Your task to perform on an android device: I want to plan my itinerary in the Skyscanner app, so for my Berlin trip, save the TWO Hotel Berlin by Axel - Adults Only for my stay and also save a Eurowings flight from Stuttgart to Berlin city at 3:55 PM - 5:10 PM to make a well planned trip
Image 0: 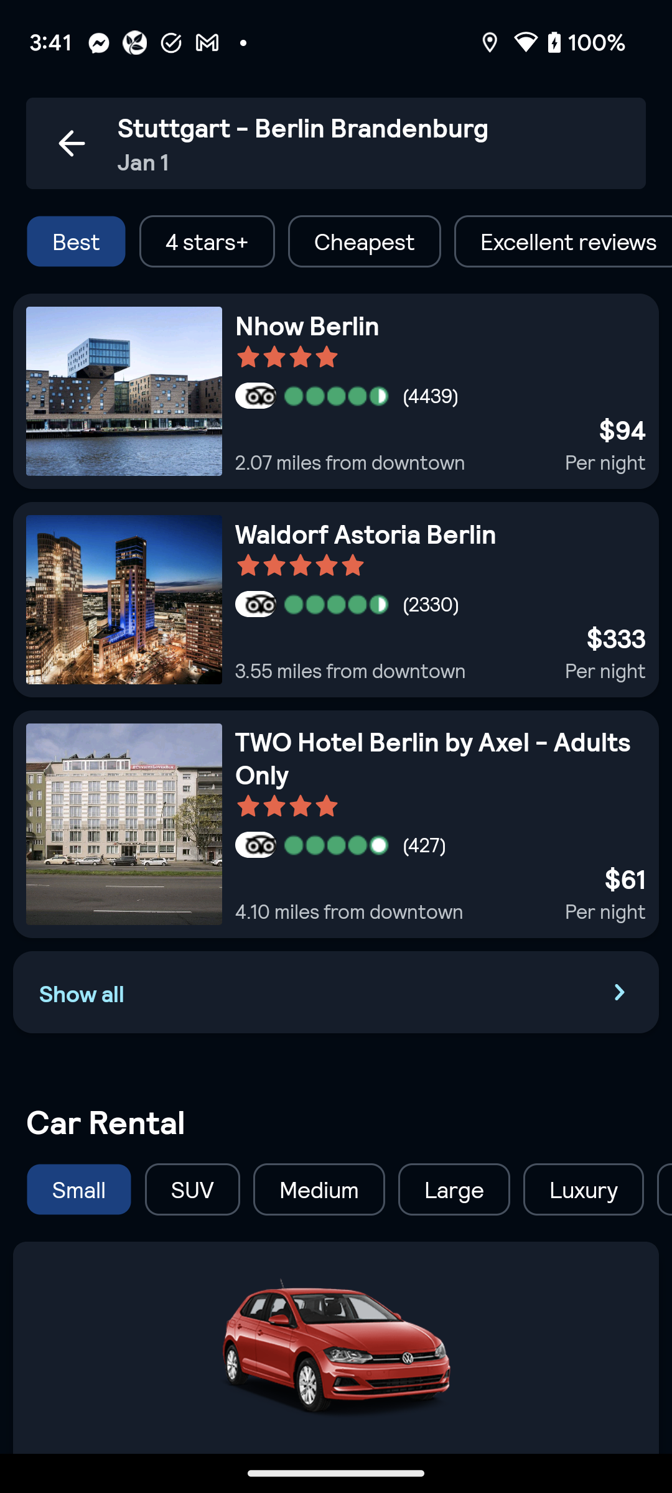
Click on the TWO Hotel Berlin by Axel - Adults Only to view the save option of this hotel.
Step 0: click (441, 758)
Image 1: 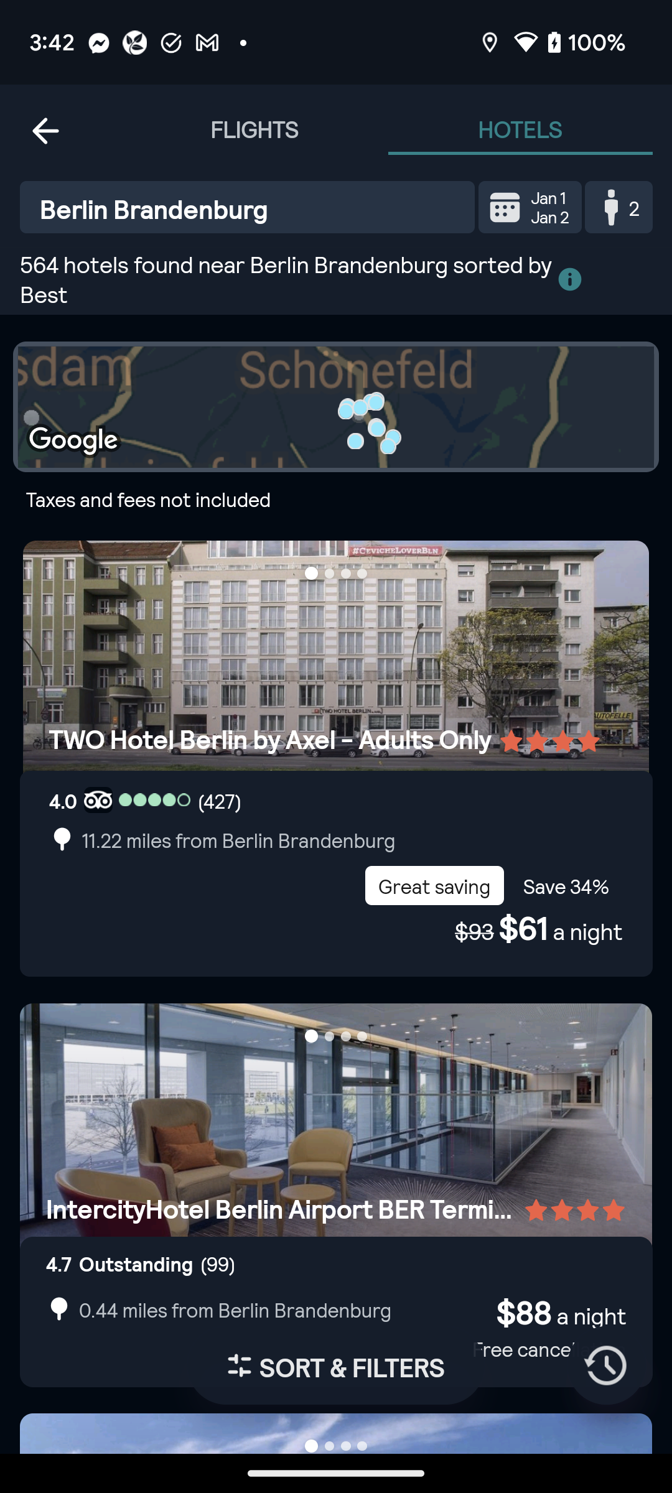
Click on the TWO Hotel Berlin by Axel - Adults Only to view the save option of this hotel.
Step 1: click (336, 757)
Image 2: 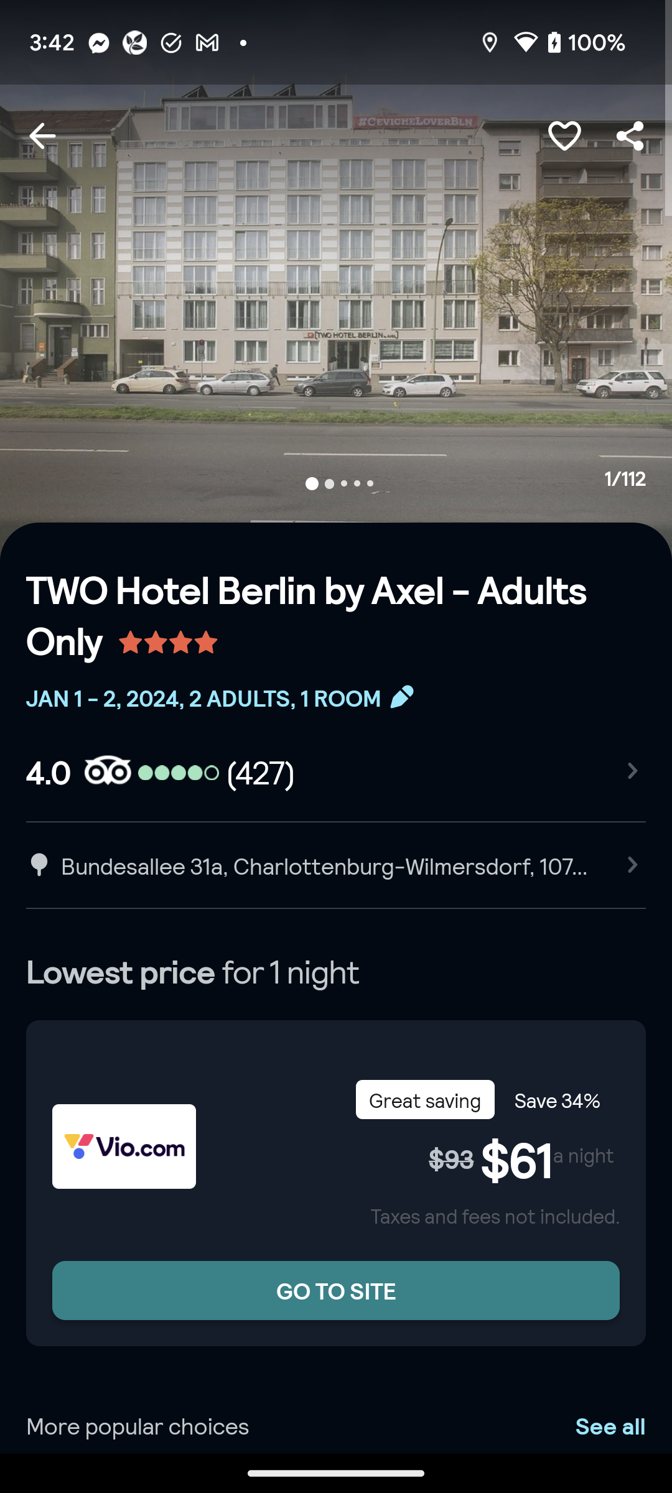
Click on the heart icon at the top right corner of the screen to save this hotel for my Berlin trip.
Step 2: click (564, 136)
Image 4: 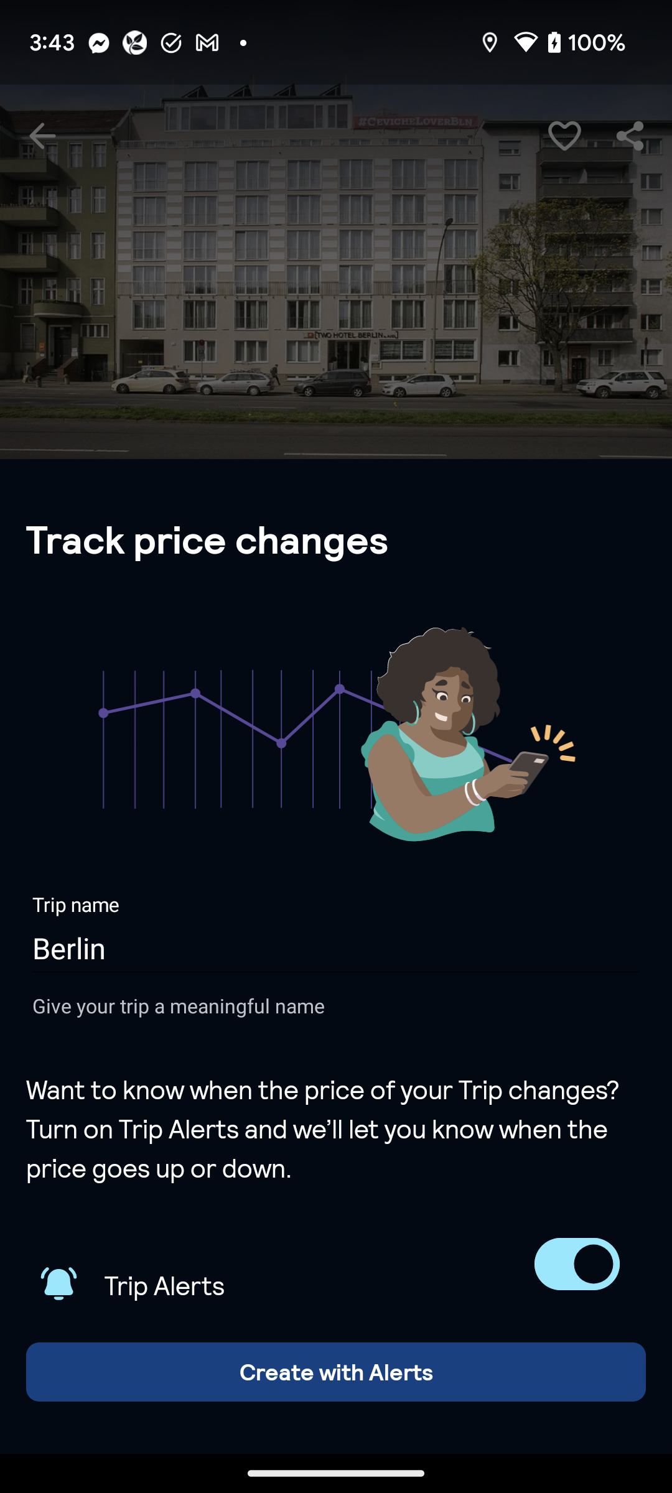
Click on the Create with Alerts button to create a trip.
Step 4: click (336, 1372)
Image 5: 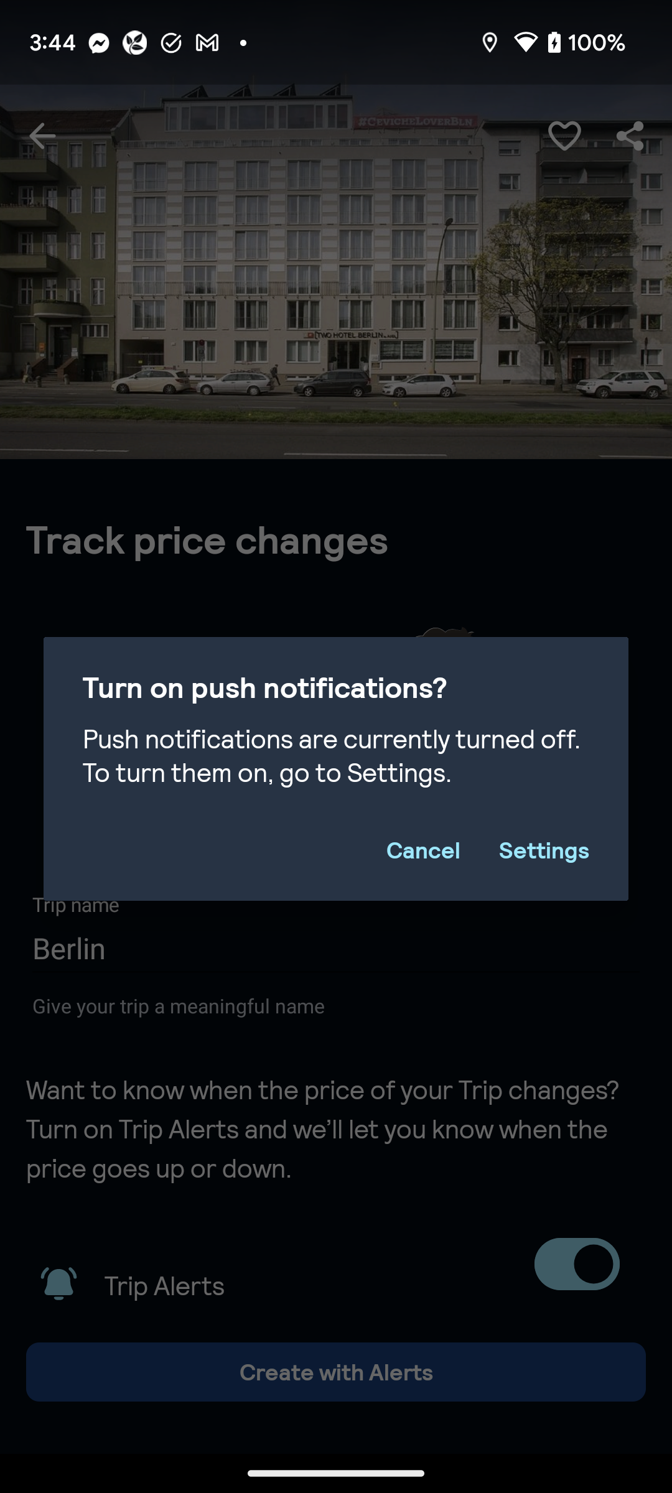
Click on the Cancel button to remove this notification window.
Step 5: click (423, 849)
Image 7: 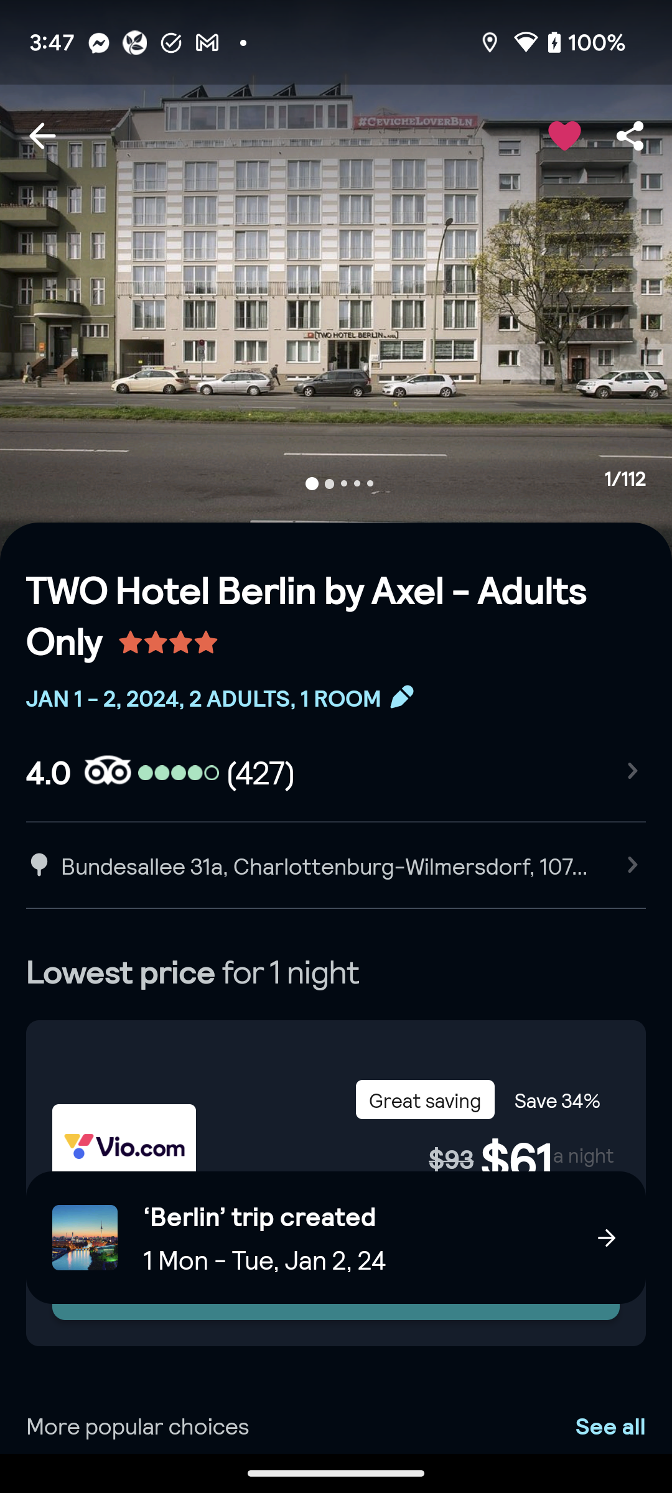
Go back to the previous page to save a Eurowings flight.
Step 7: press back button
Image 8: 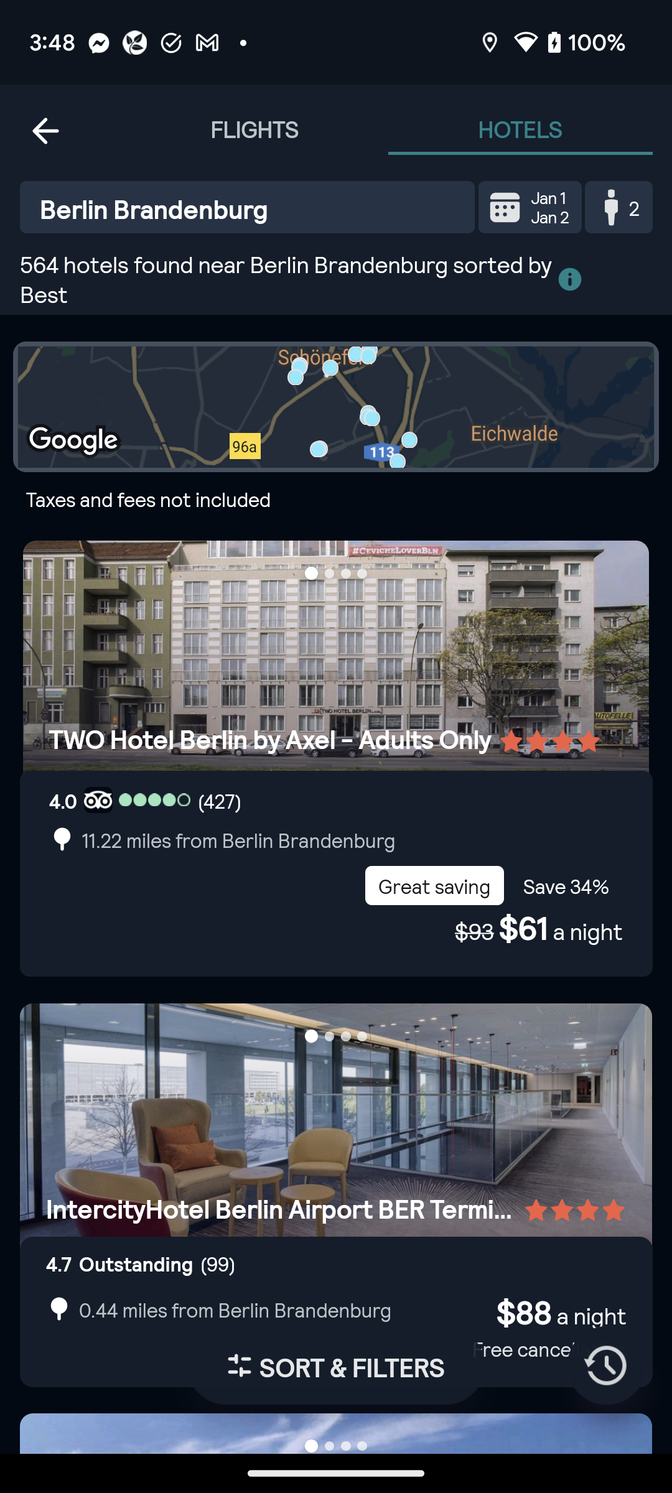
Go back to the previous page to save a Eurowings flight.
Step 8: press back button
Image 9: 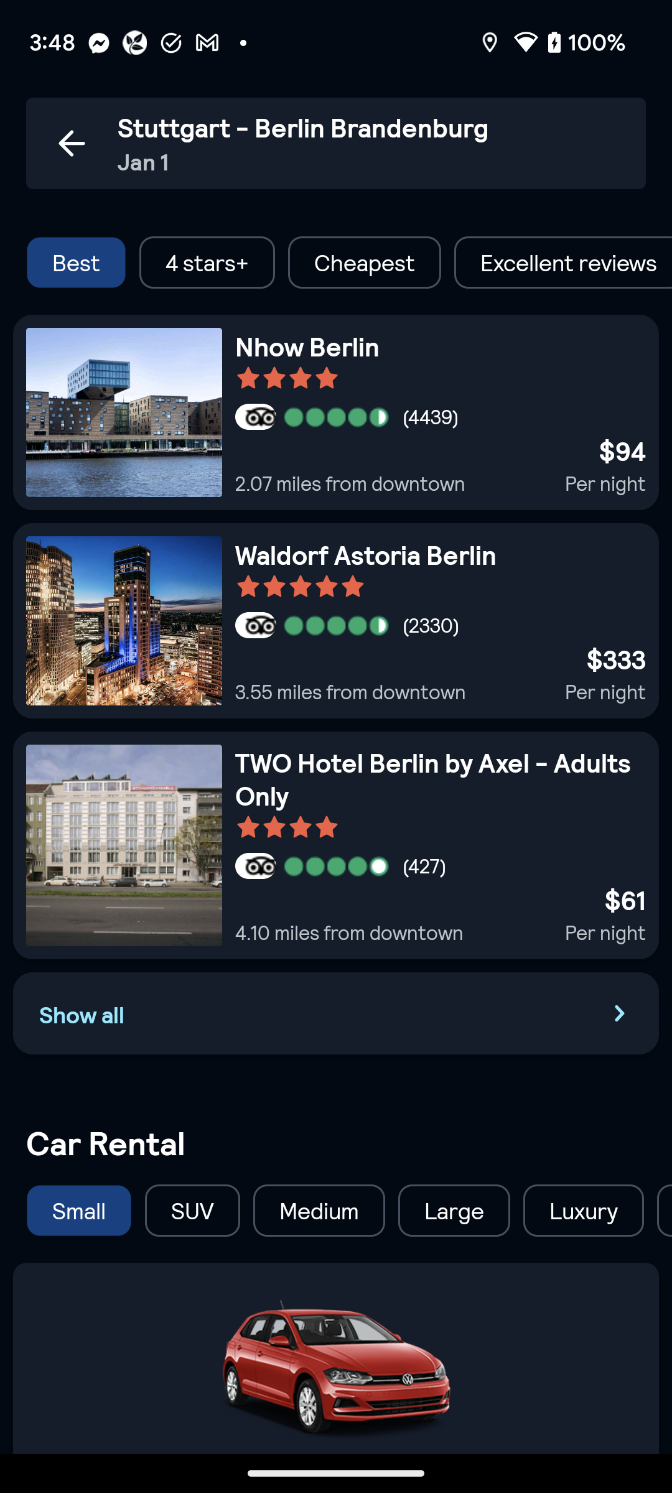
Scroll up to view the flights section.
Step 9: scroll up
Image 10: 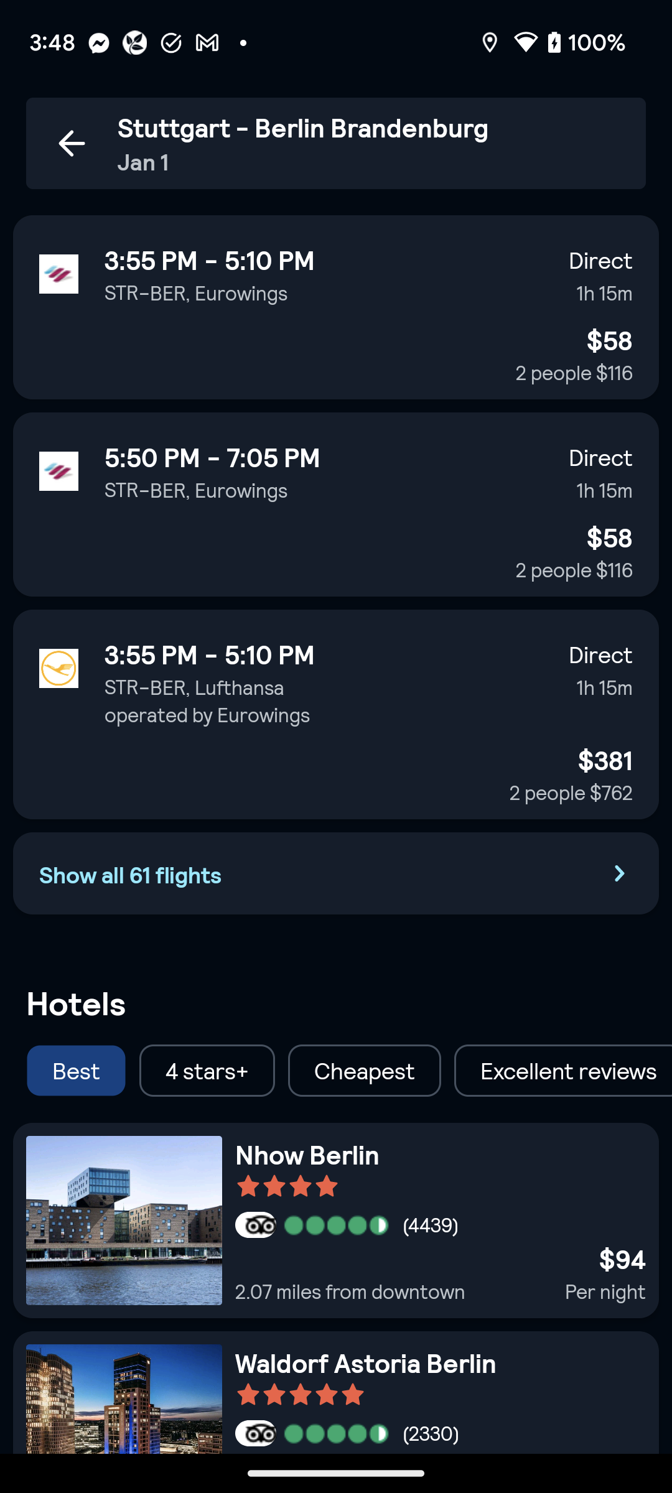
Click on the Eurowings flight from Stuttgart to Berlin city at 3:55 PM - 5:10 PM to view the save option of this flight.
Step 10: click (335, 268)
Image 11: 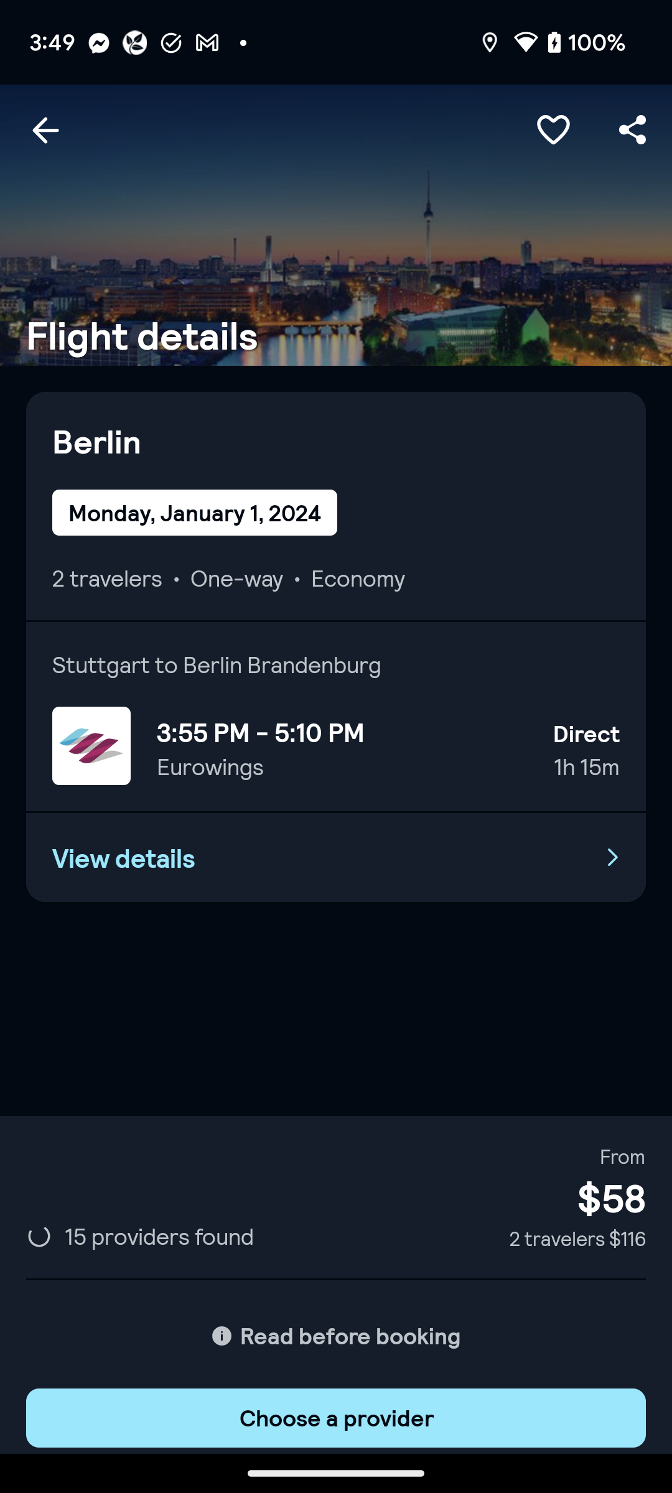
Click on the heart icon at the top right corner of the screen to save this flight for my Berlin trip.
Step 11: click (553, 130)
Image 12: 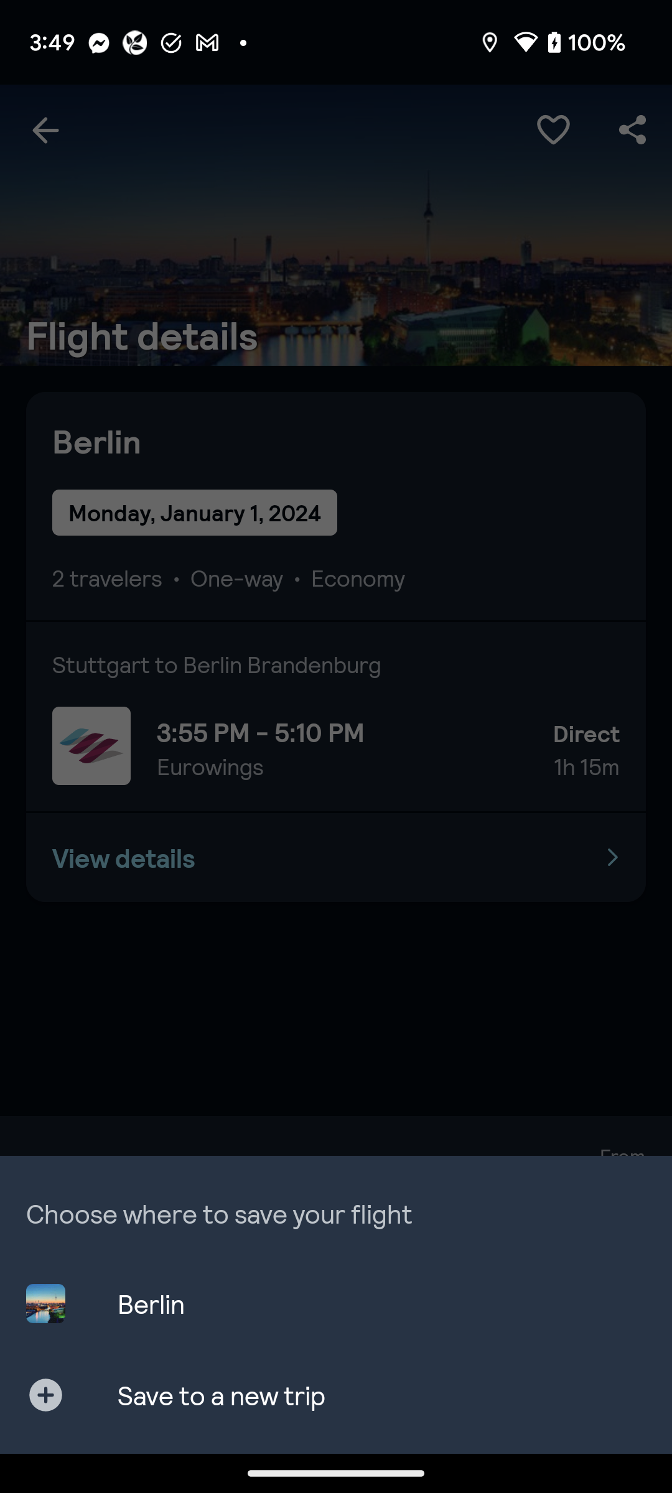
Click on the Berlin to save this flight in this trip.
Step 12: click (381, 1303)